Your task to perform on an android device: Send my New office photo to my Friend Natalie Larson on the Messenger app.
Image 0: 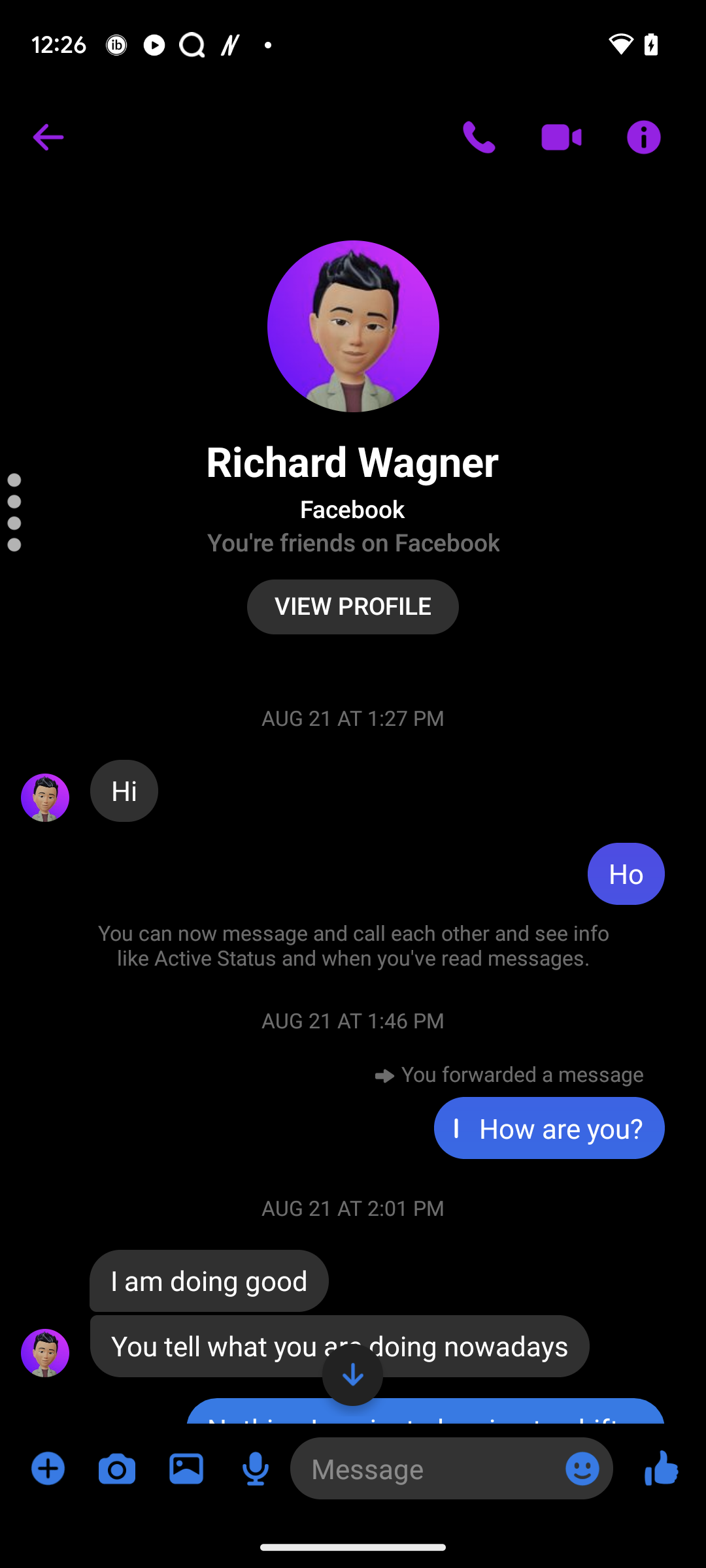
Go back to the previous page.
Step 0: press back button
Image 1: 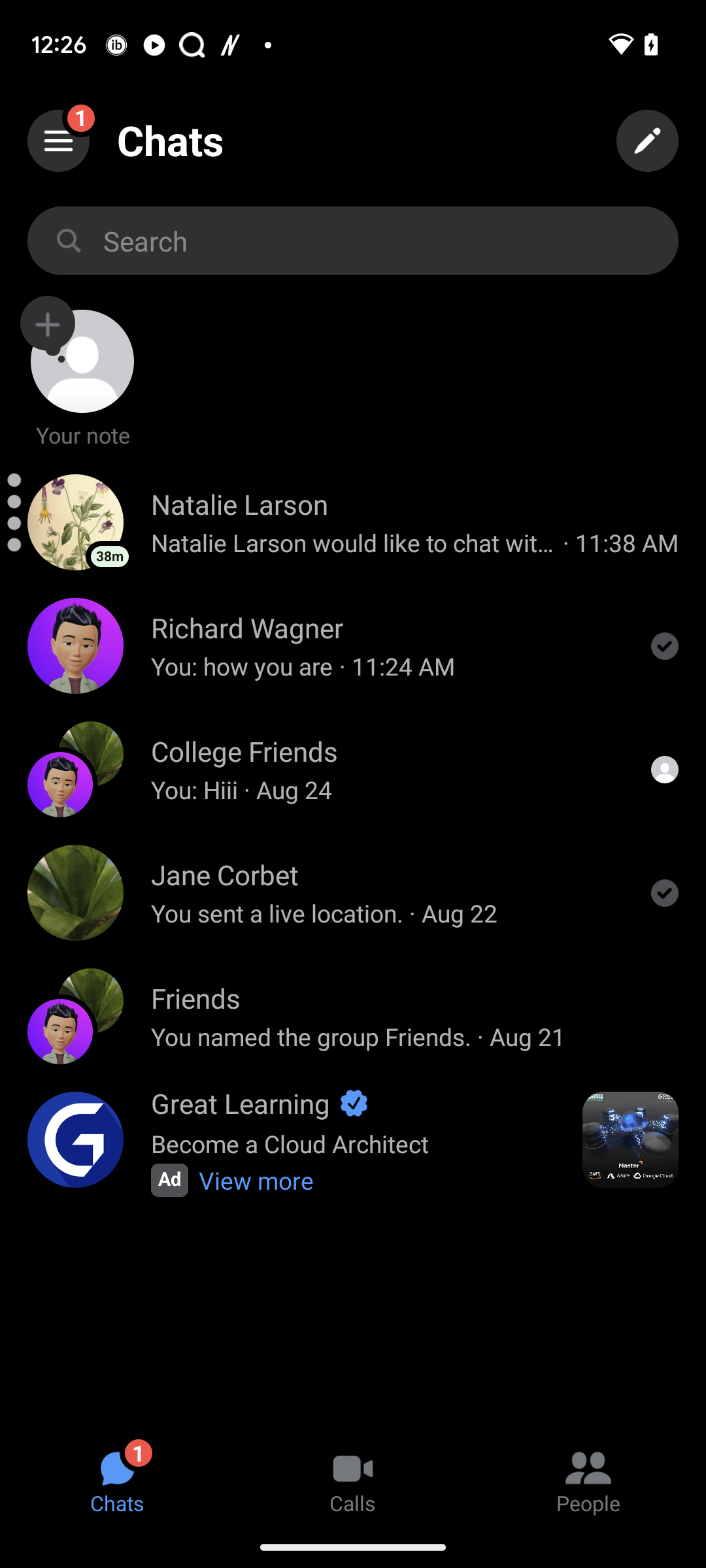
Open the Natalie larson chat.
Step 1: click (354, 542)
Image 2: 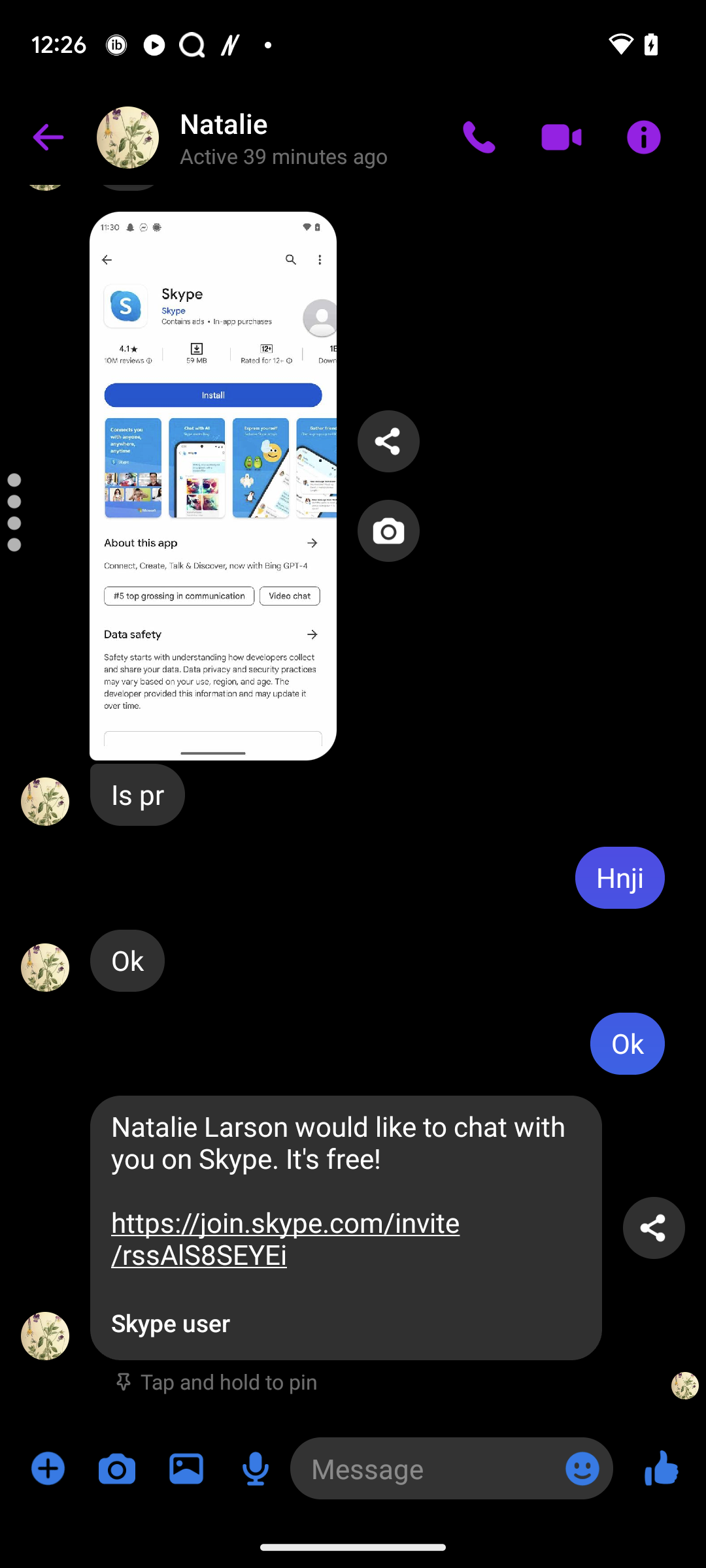
Click on the image icon on the left side of the chat box.
Step 2: click (186, 1468)
Image 3: 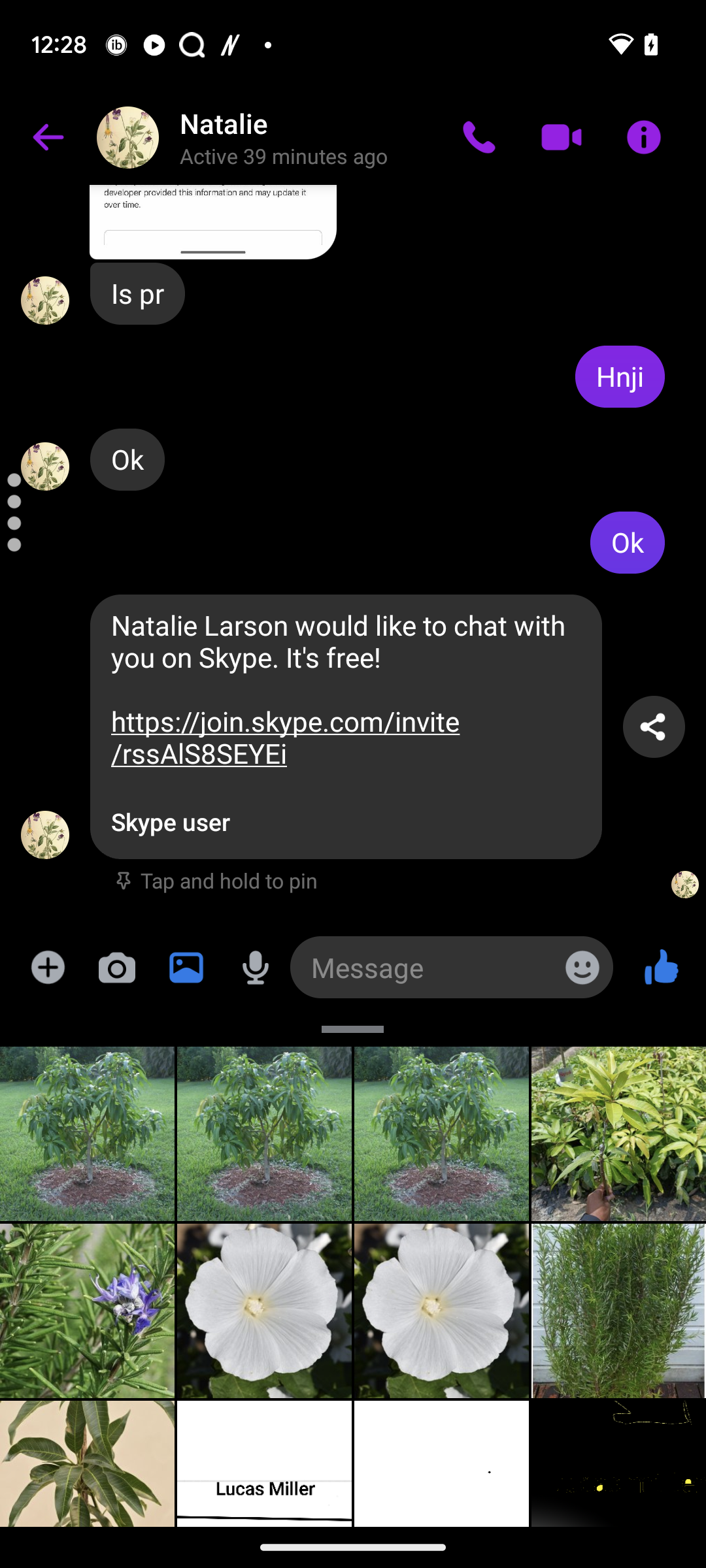
swipe up on the images.
Step 3: scroll down
Image 4: 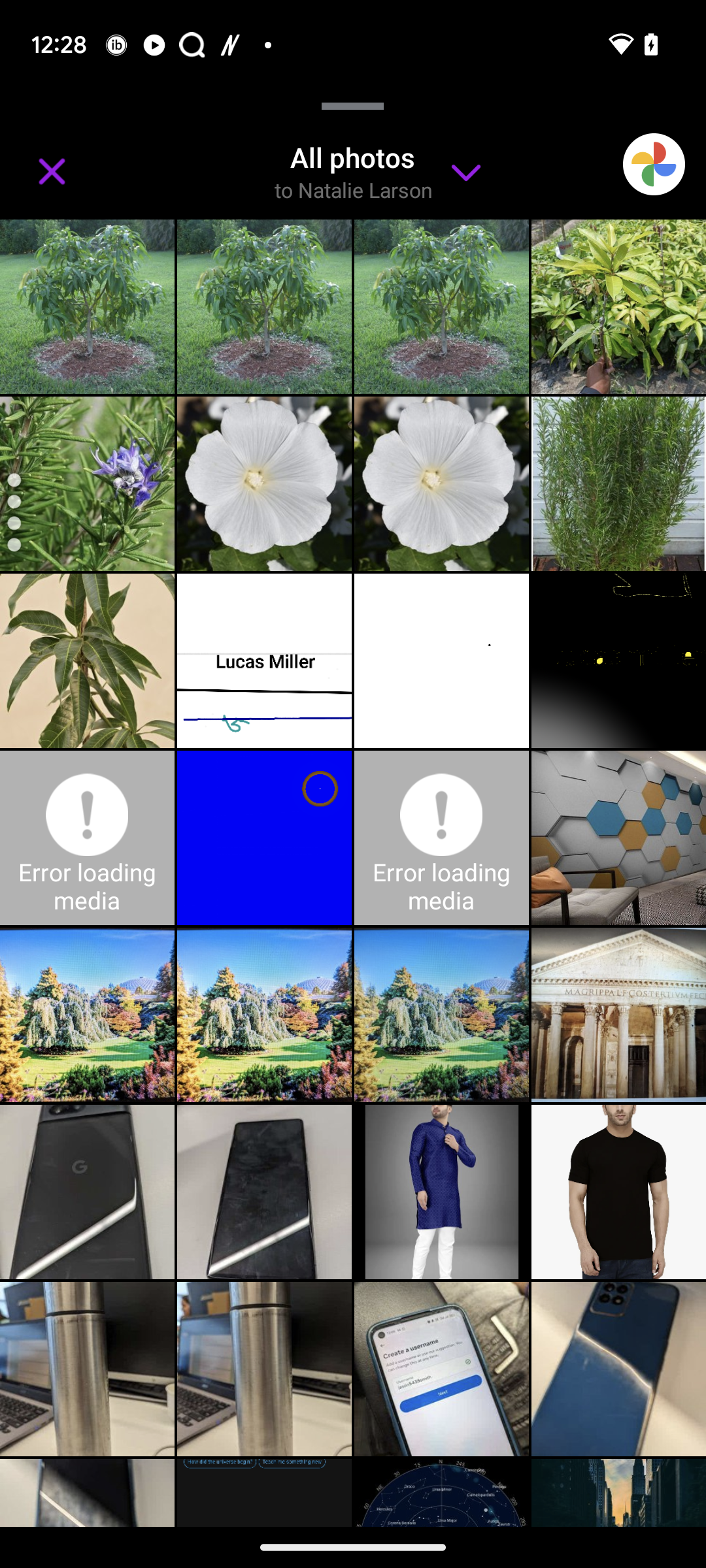
Click on the image on the the right side in the fourth row.
Step 4: click (618, 838)
Image 5: 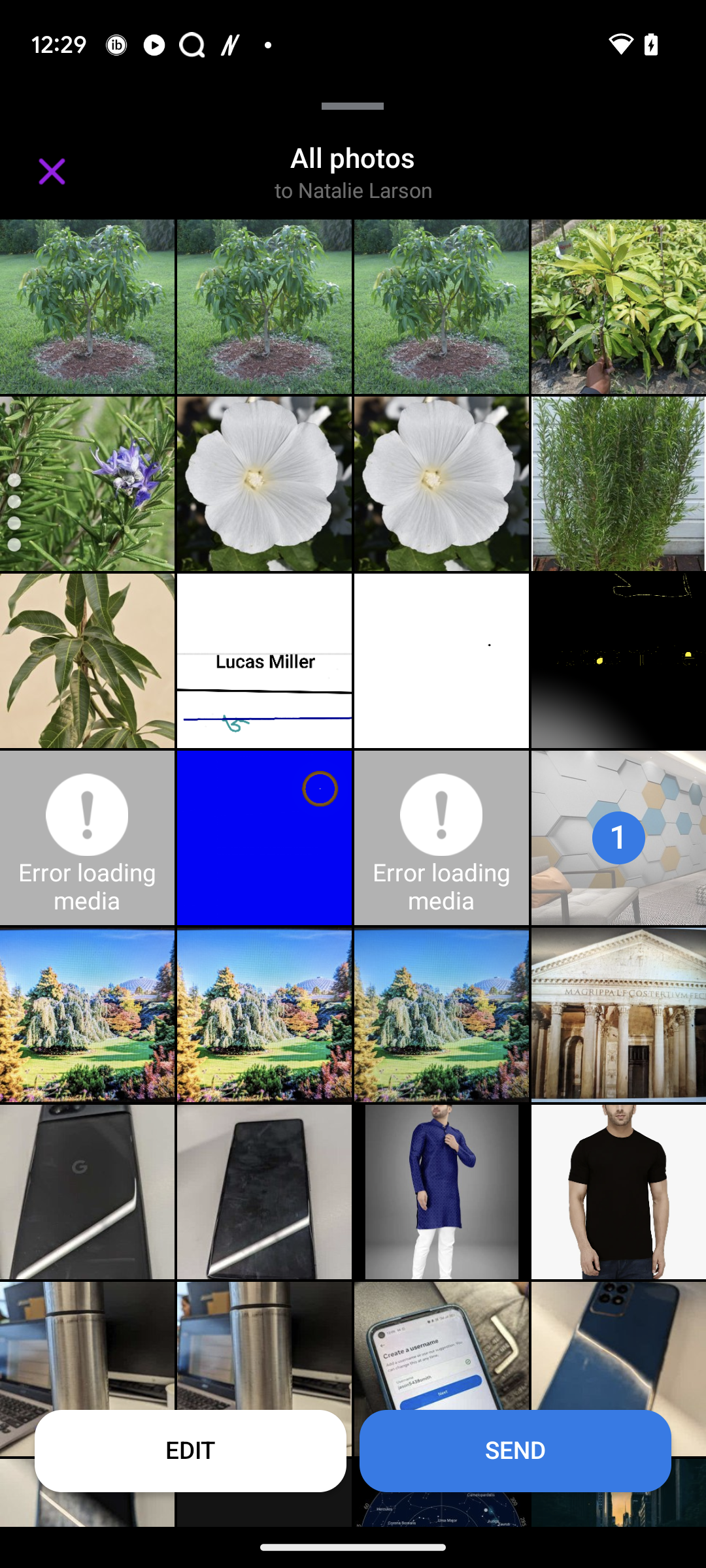
Click on the Send button at the bottom right.
Step 5: click (515, 1450)